Your task to perform on an android device: Open the only offices Documents  app and go to the My flowers.docx documents then edit the document by adding a lilly flower and white rose .
Image 0: 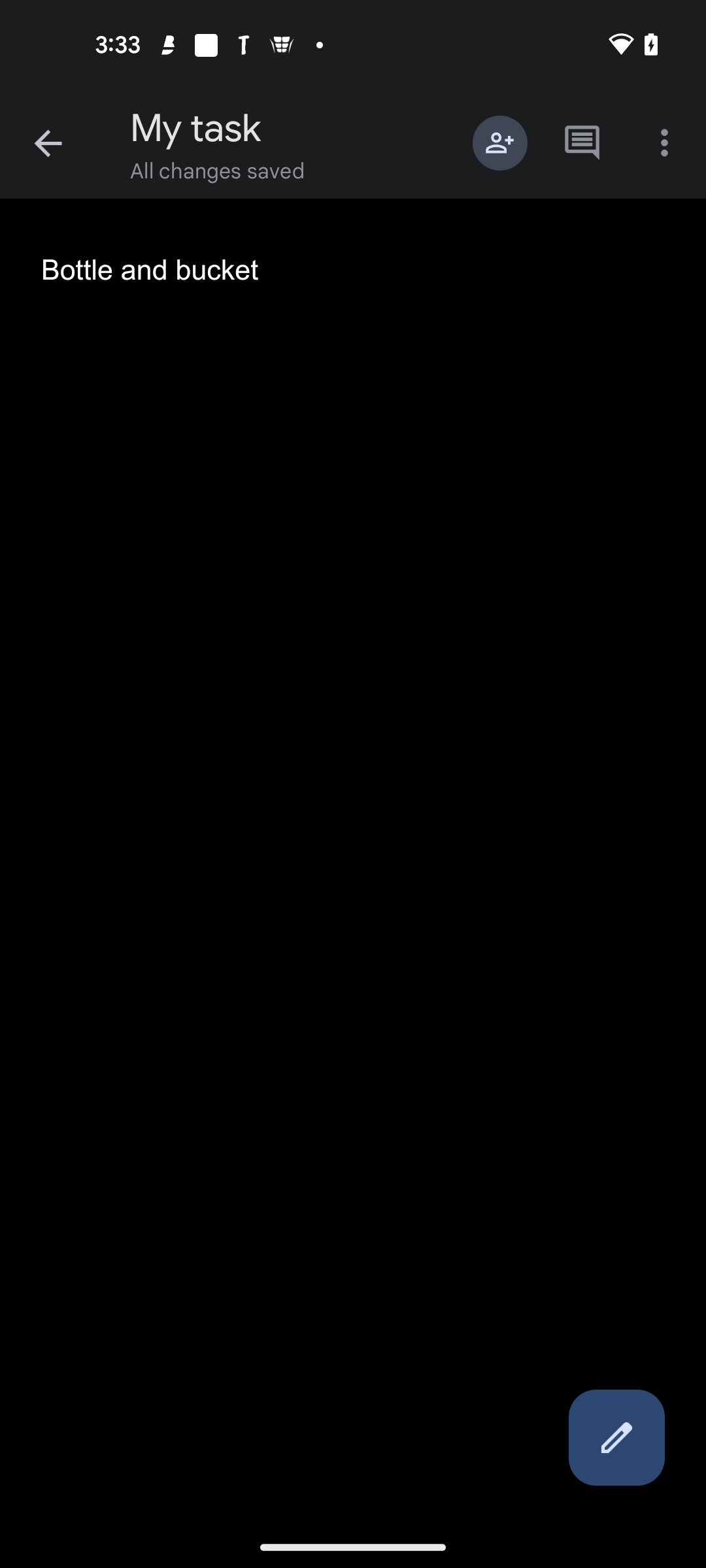
open the only offices Documents app
Step 0: open app "ONLYOFFICE Documents"
Image 1: 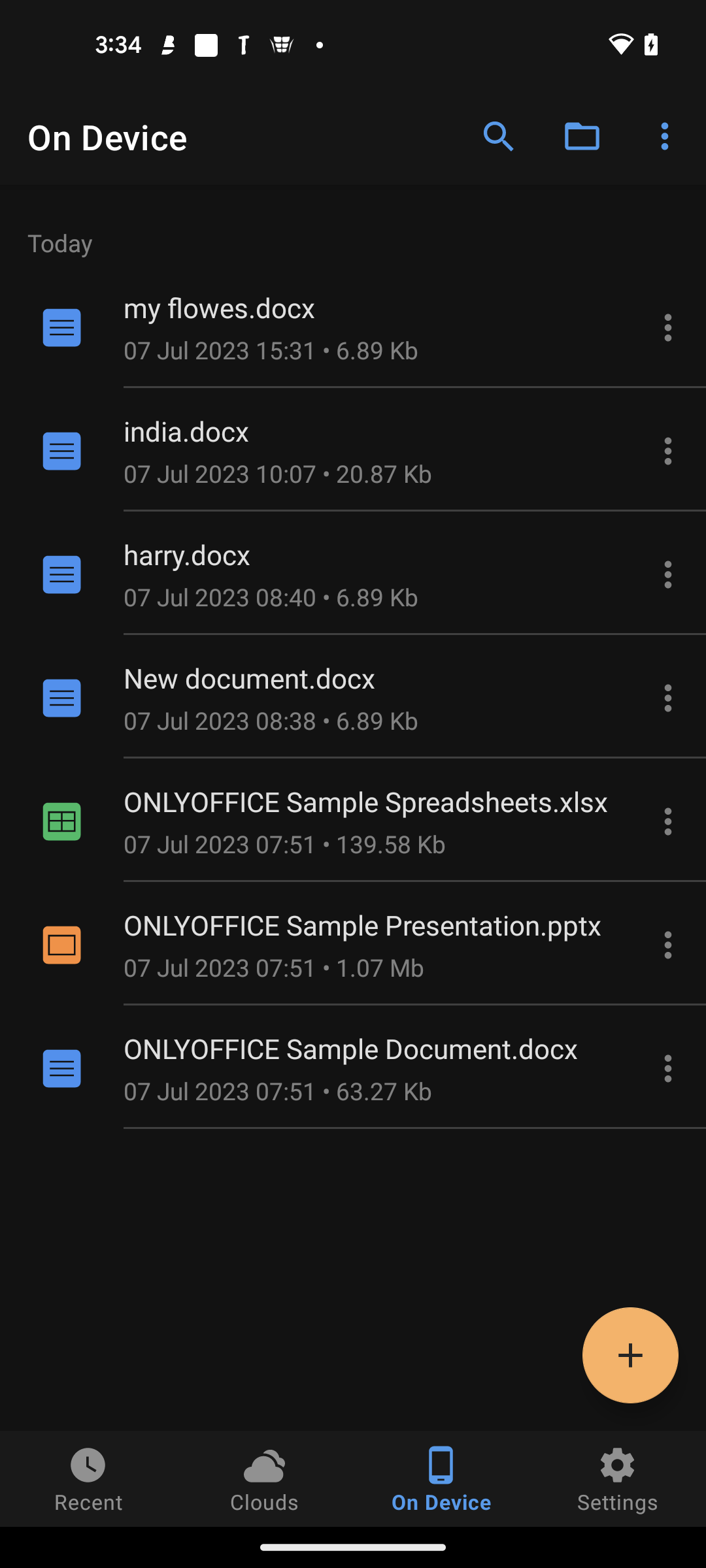
Click on the My flowers.docx folder 
Step 1: click (353, 327)
Image 2: 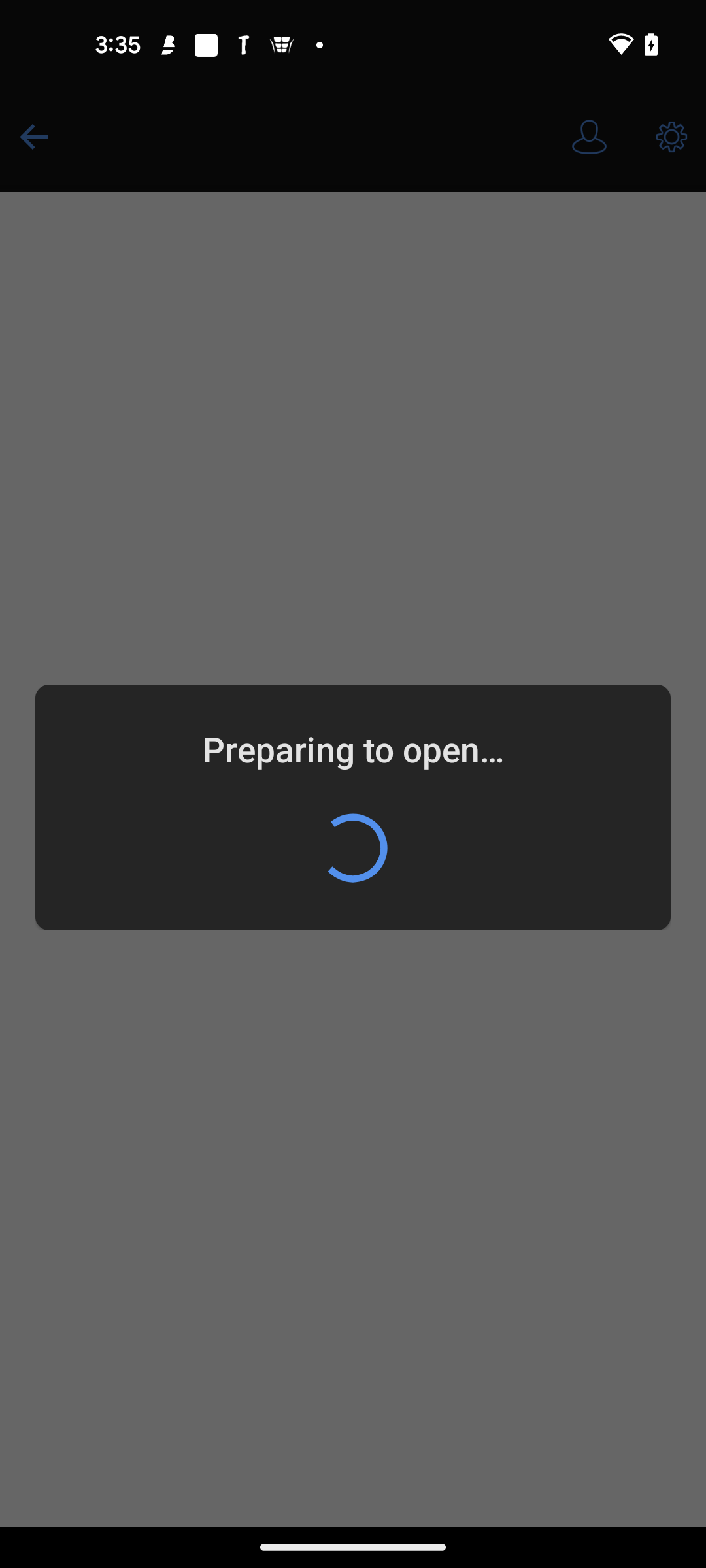
Click on the My flowers.docx folder 
Step 2: wait
Image 3: 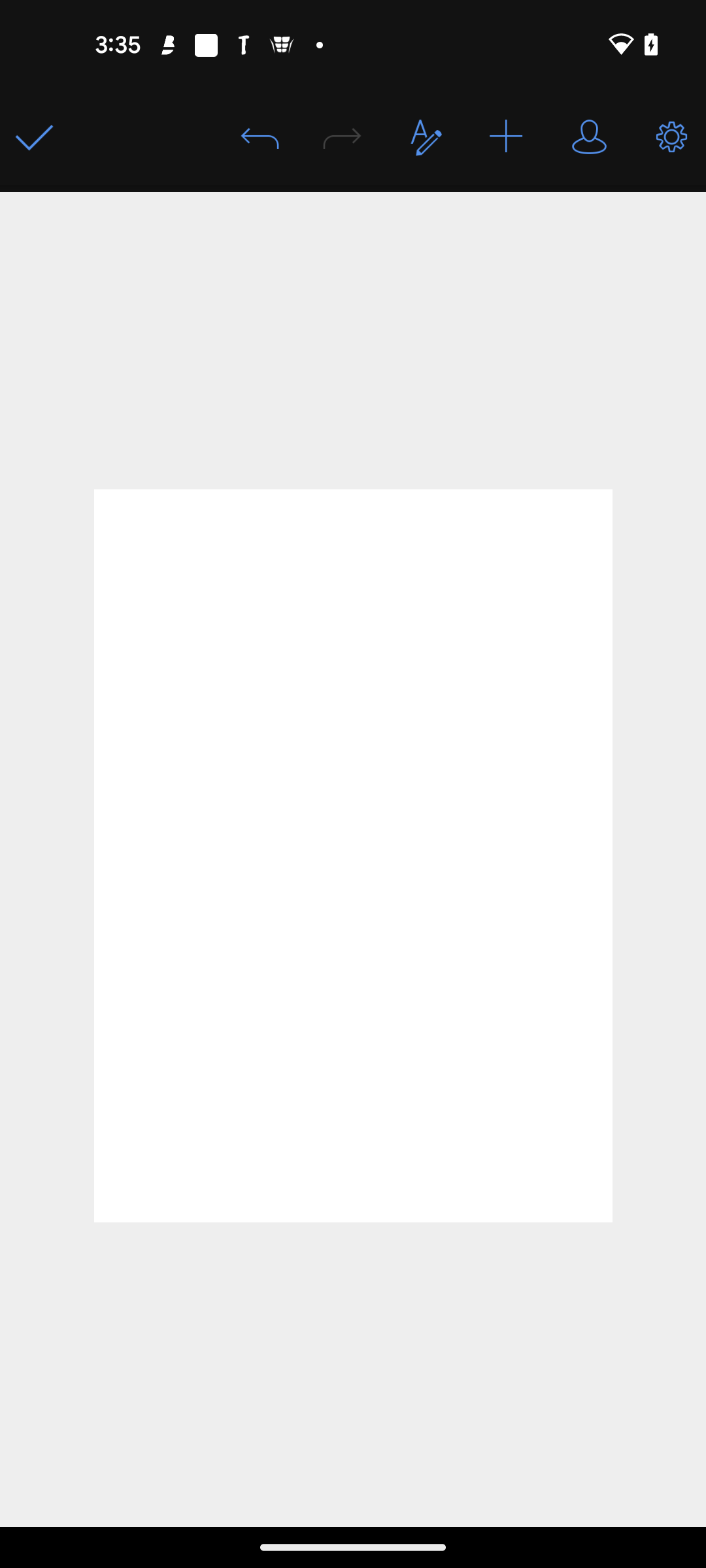
Enter text as lilly flower and white rose .
Step 3: wait
Image 4: 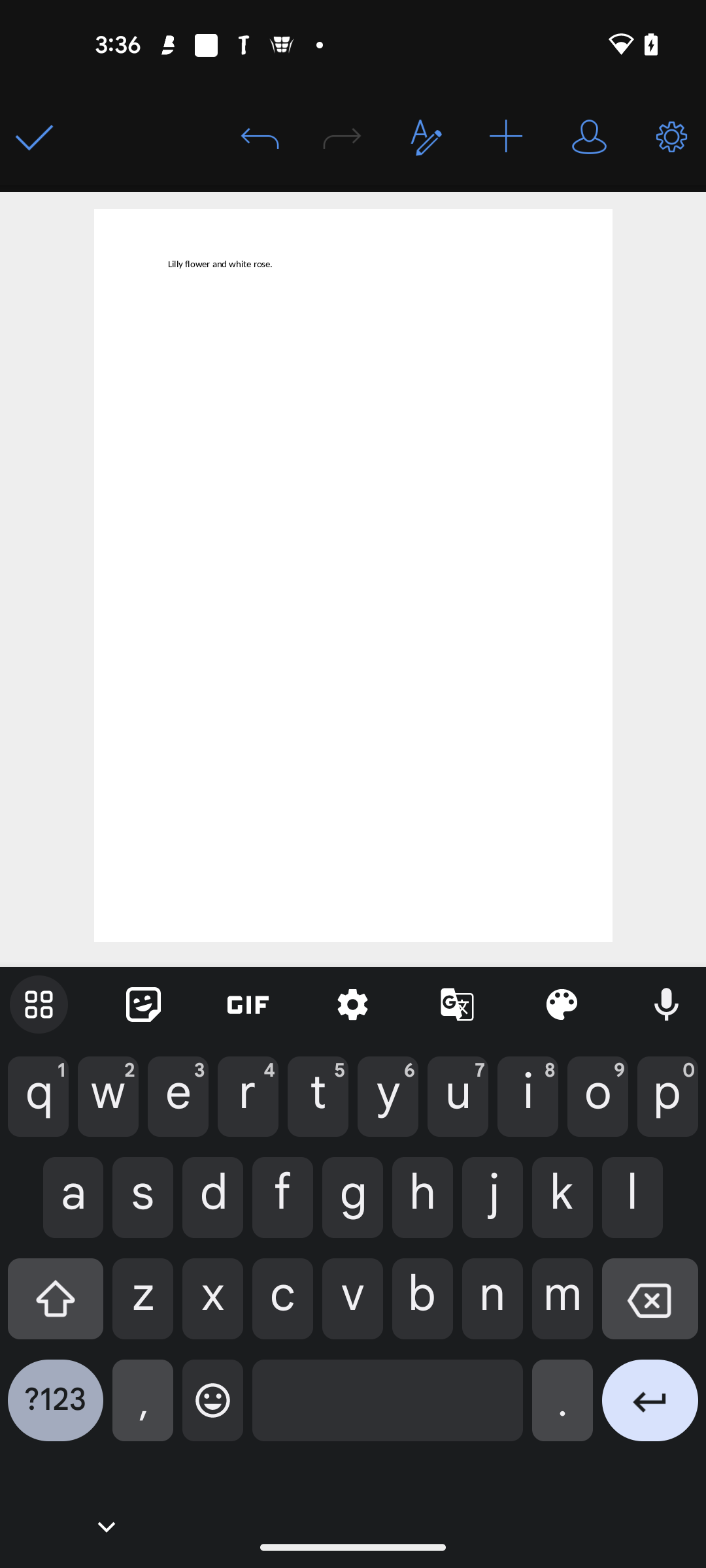
Click on the tick icon at the top left corner of the screen 
Step 4: click (33, 136)